Your task to perform on an android device: I want to listen to 70s songs to relax my mind,search the 70s radio station for me,in the Heart Radio app.
Image 0: 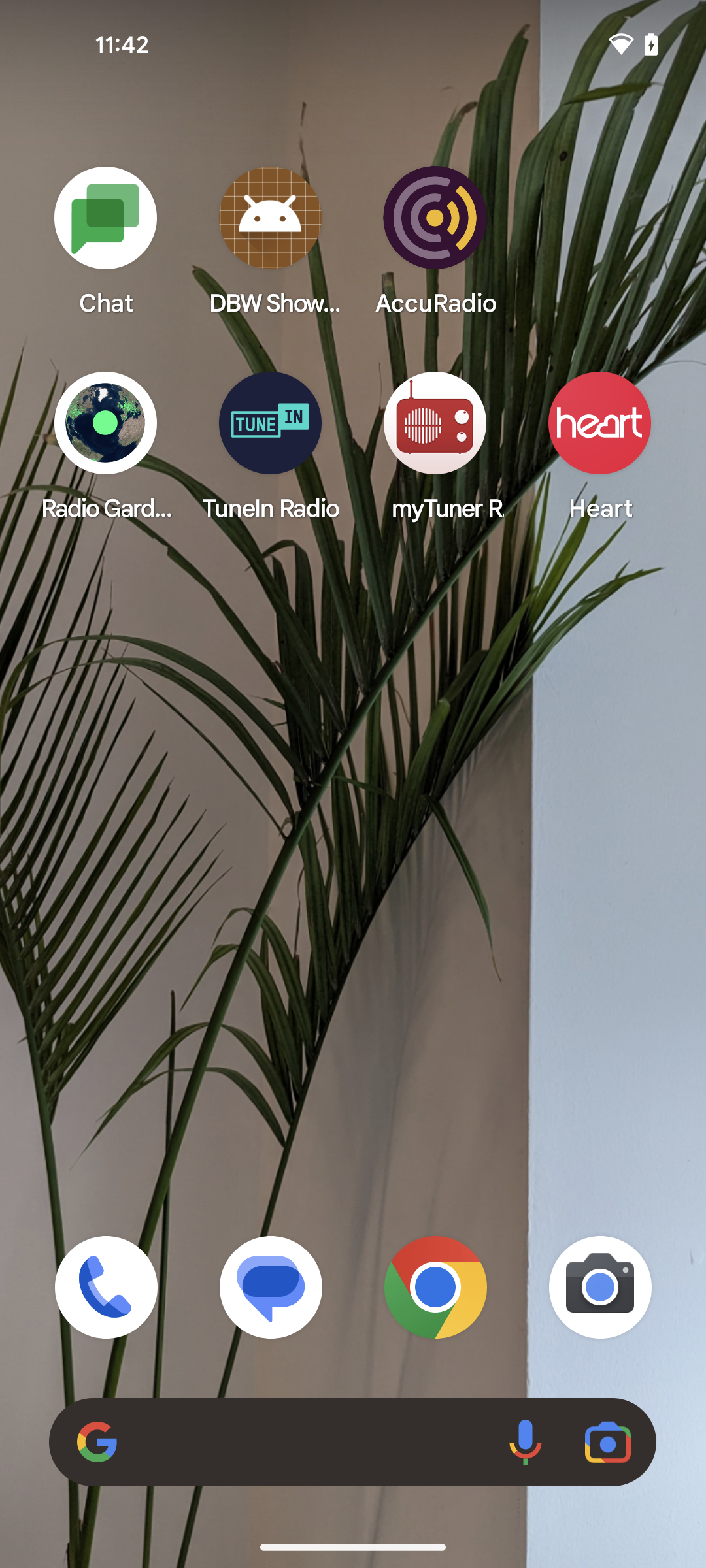
Open the heart radio app
Step 0: open app "Heart"
Image 1: 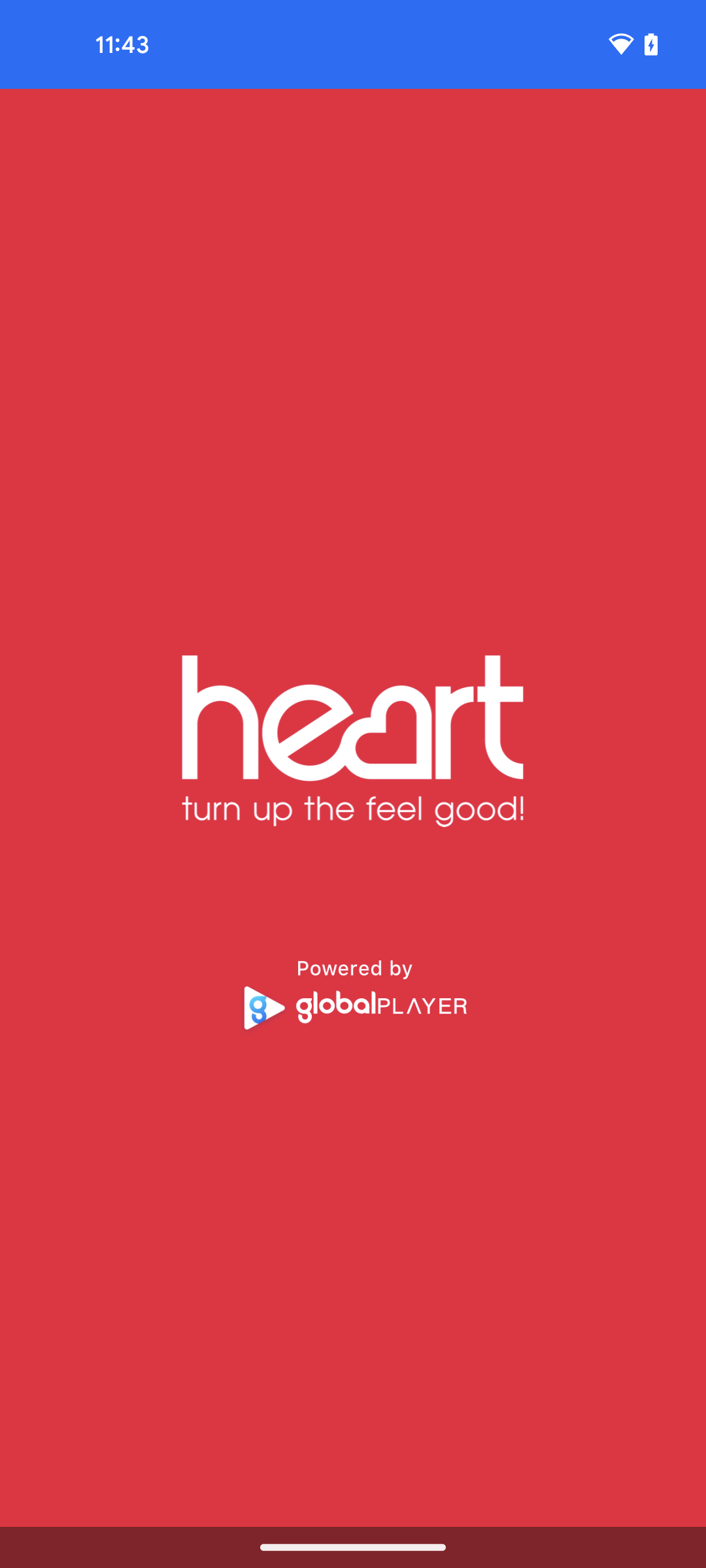
Open the heart radio app
Step 1: wait
Image 2: 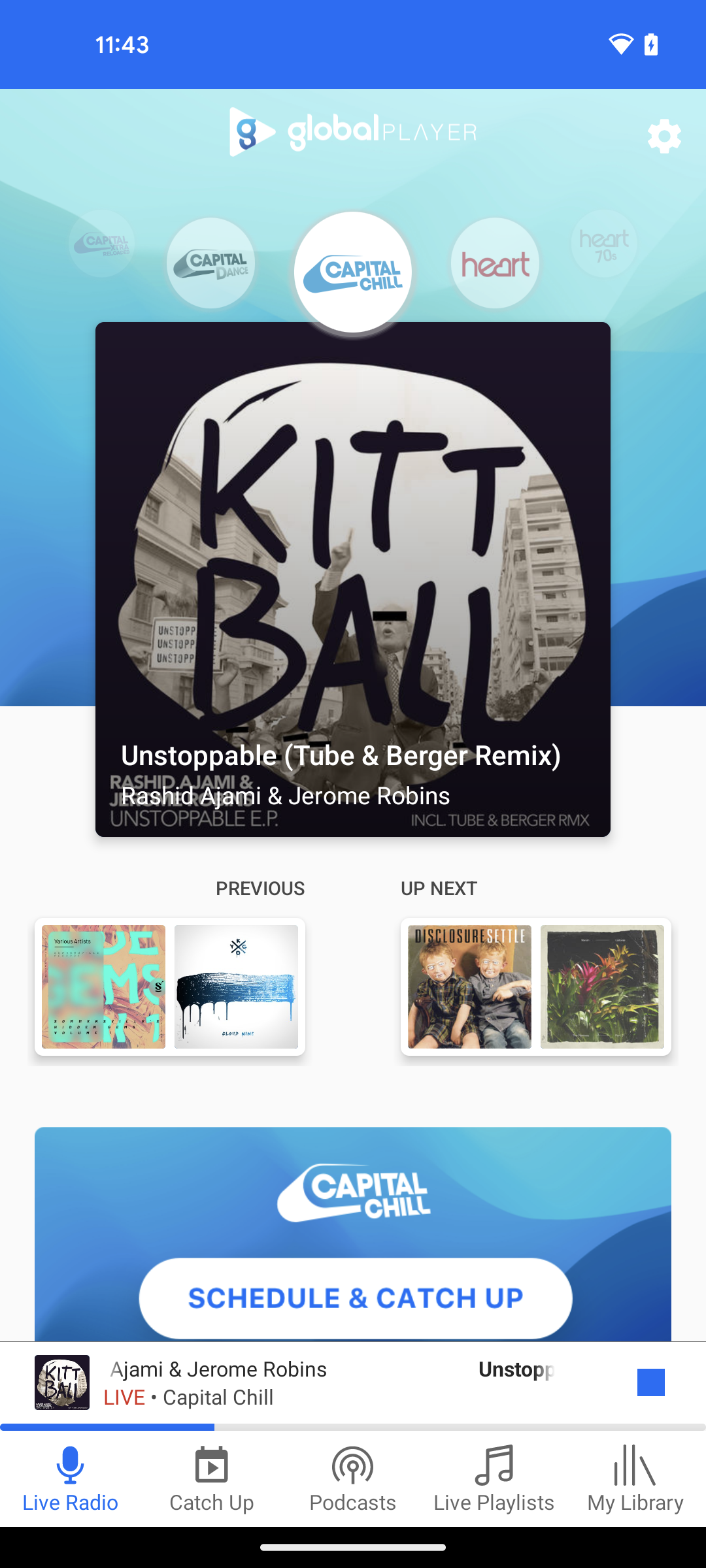
Swipe left to view the heart 70s radio station
Step 2: scroll right
Image 3: 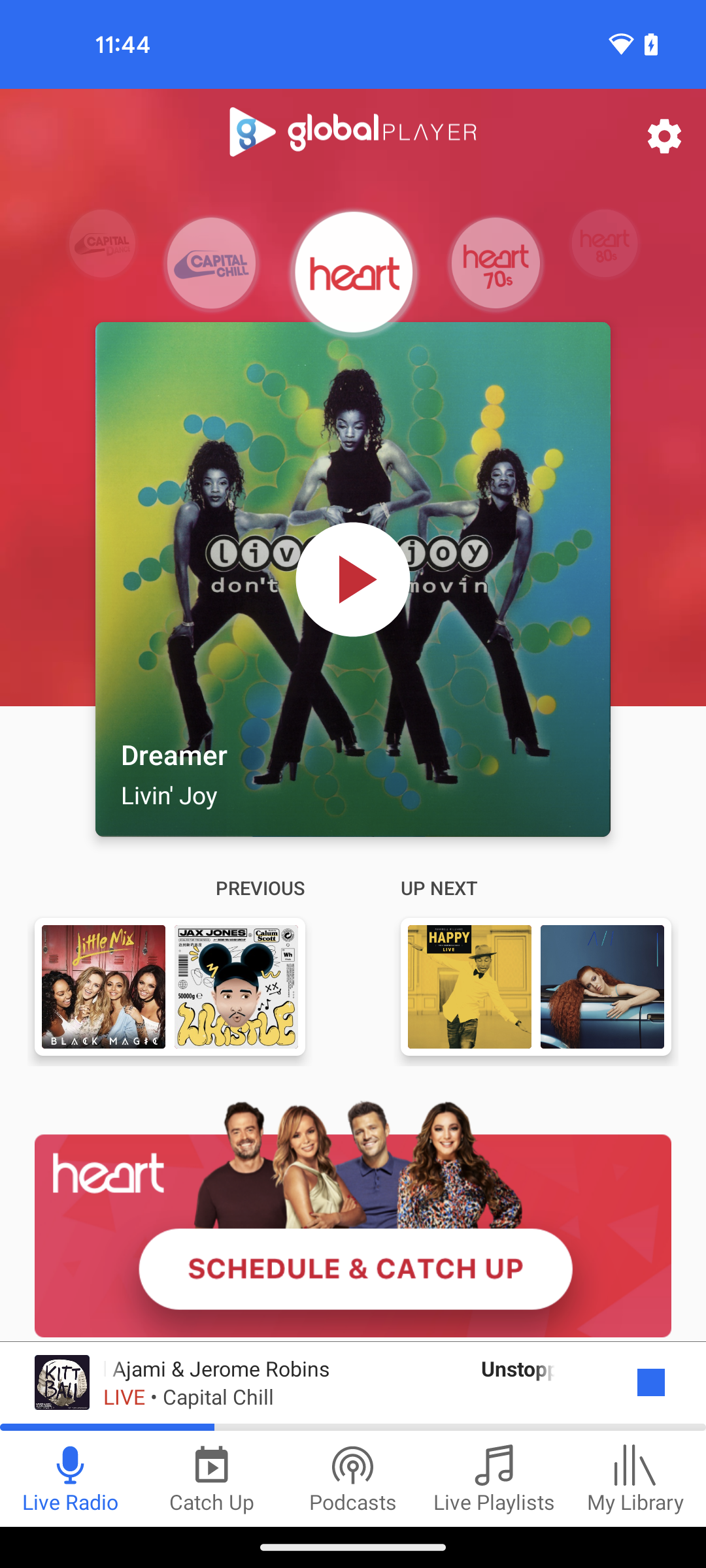
Swipe left to view the heart 70s radio station
Step 3: scroll right
Image 4: 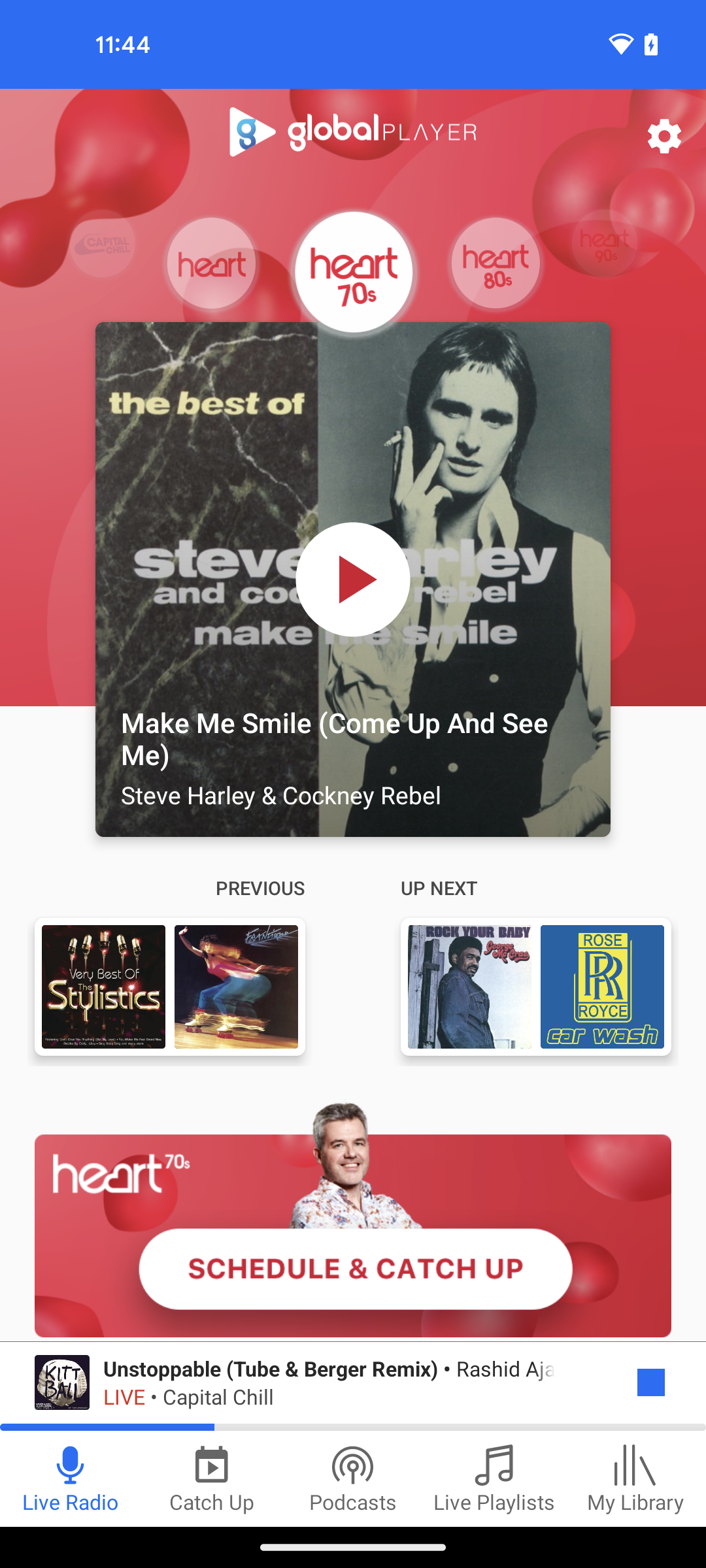
Tap on the current song of heart 70s radio stations
Step 4: click (353, 579)
Image 5: 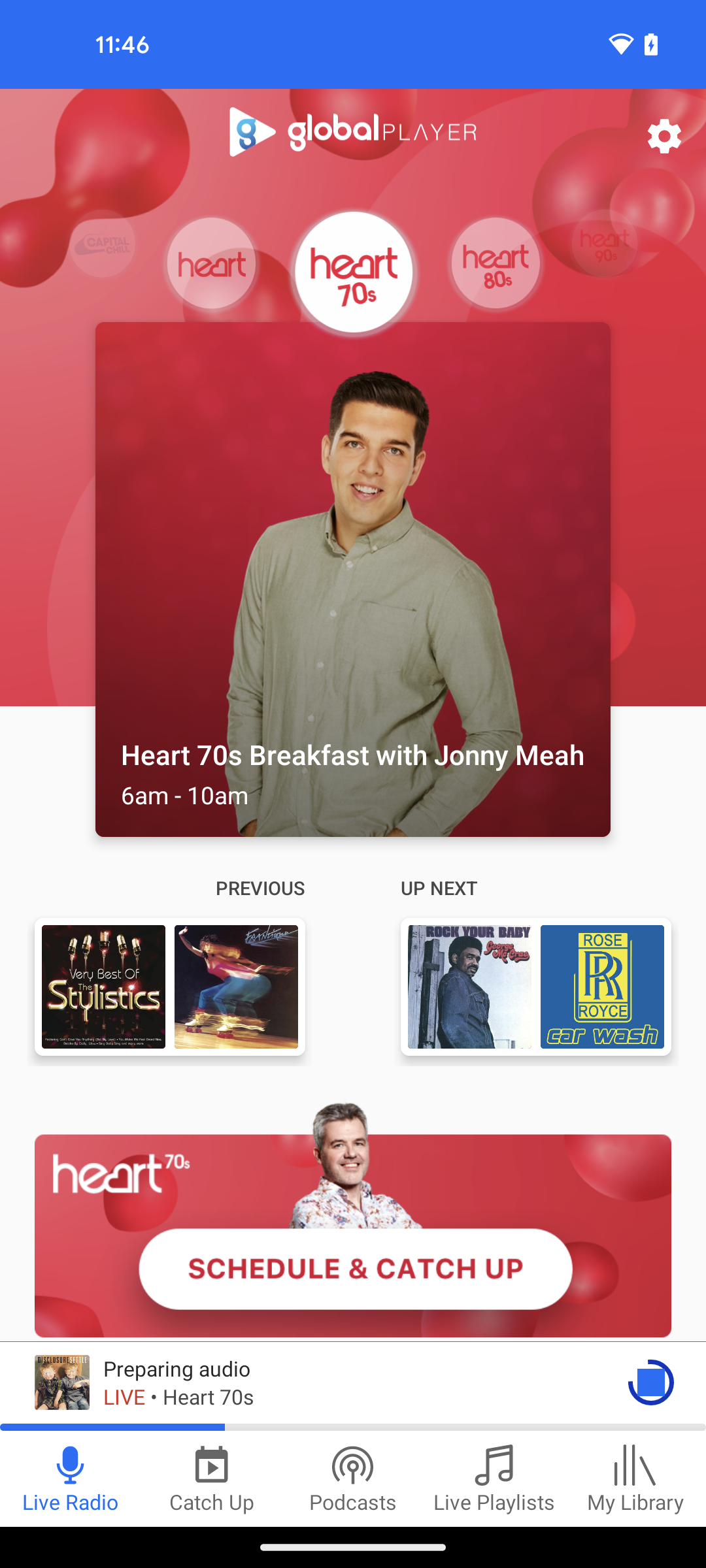
Tap on the current song of heart 70s radio stations
Step 5: wait